Your task to perform on an android device: My son has to practice for his upcoming online drawing competition, so help my son to create a drawing of a line with the pencil size "2HB" in the small postcard (landscape) on the Drawing Pad for Everyone app.
Image 0: 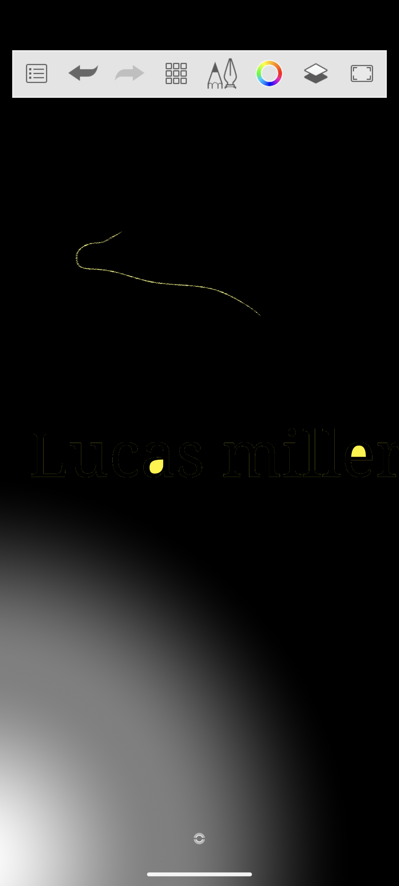
Open the app Drawing Pad for Everyone.
Step 0: open app "Drawing Pad for Everyone"
Image 1: 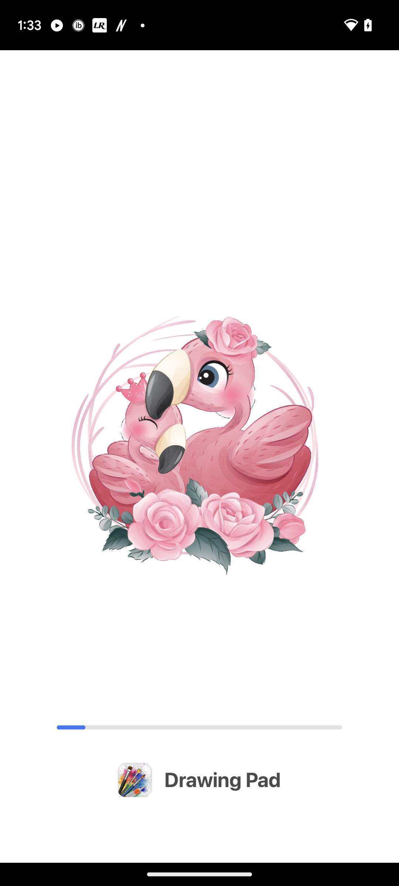
Open the app Drawing Pad for Everyone.
Step 1: wait
Image 2: 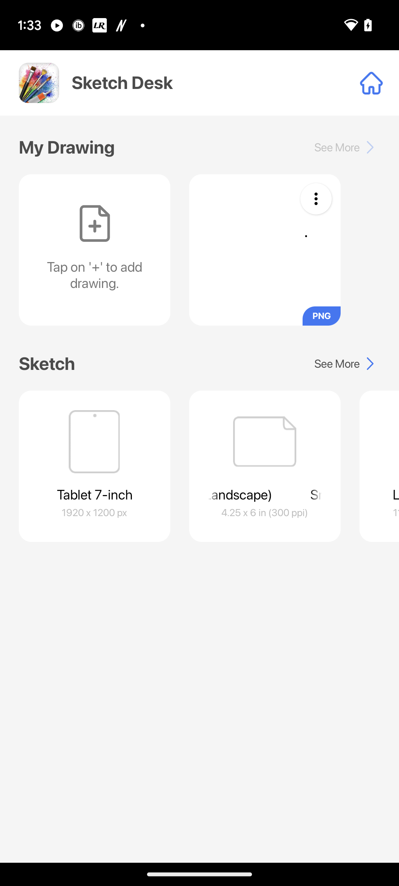
Click on the + icon.
Step 2: click (94, 228)
Image 3: 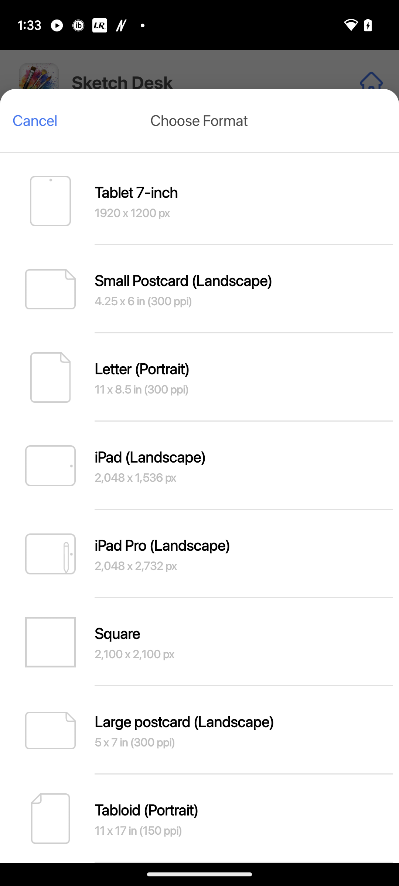
Choose the format small postcard (landscape).
Step 3: click (272, 303)
Image 4: 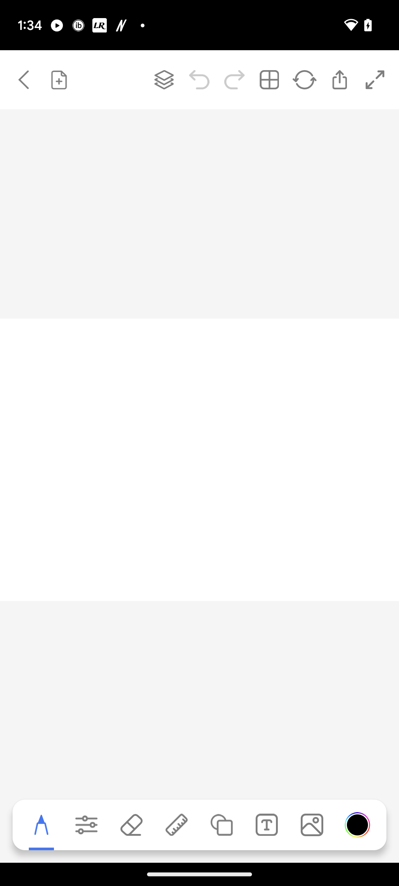
Click on the pencil icon at the bottom left corner.
Step 4: click (45, 836)
Image 5: 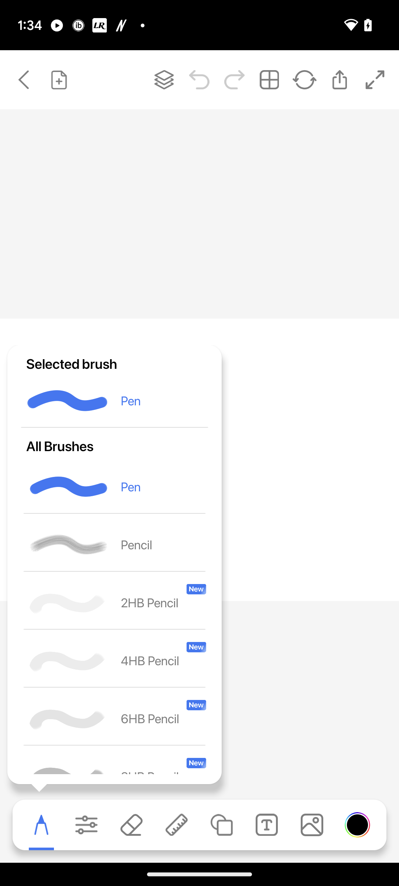
Select the pencil size "2HB" pencil.
Step 5: click (119, 609)
Image 7: 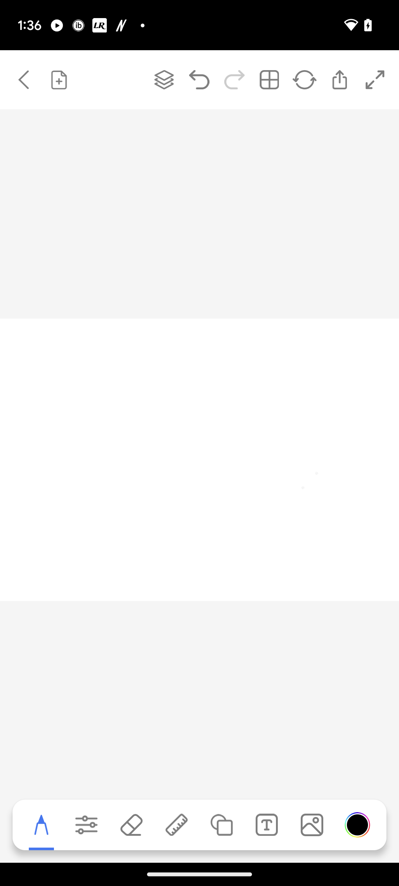
Draw a line.
Step 7: scroll left
Image 8: 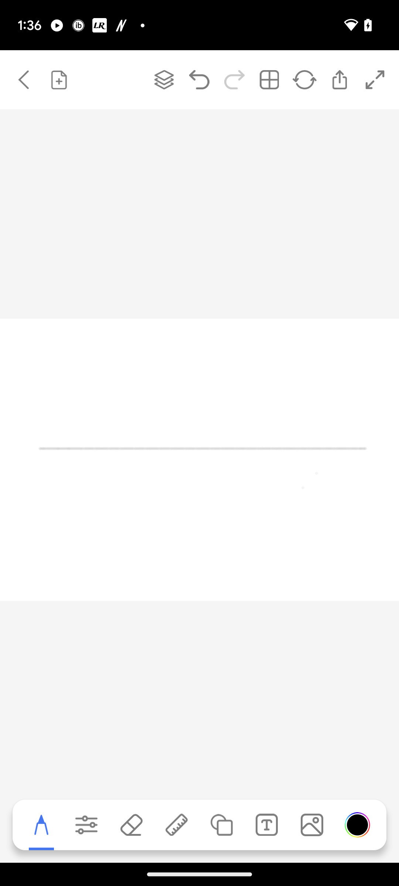
Draw a line.
Step 8: wait